Your task to perform on an android device: I would like to shop for liberty party wear shoes for my father to attend my friend's birthday event, so look up shoes in size 42 in the Amazon app.
Image 0: 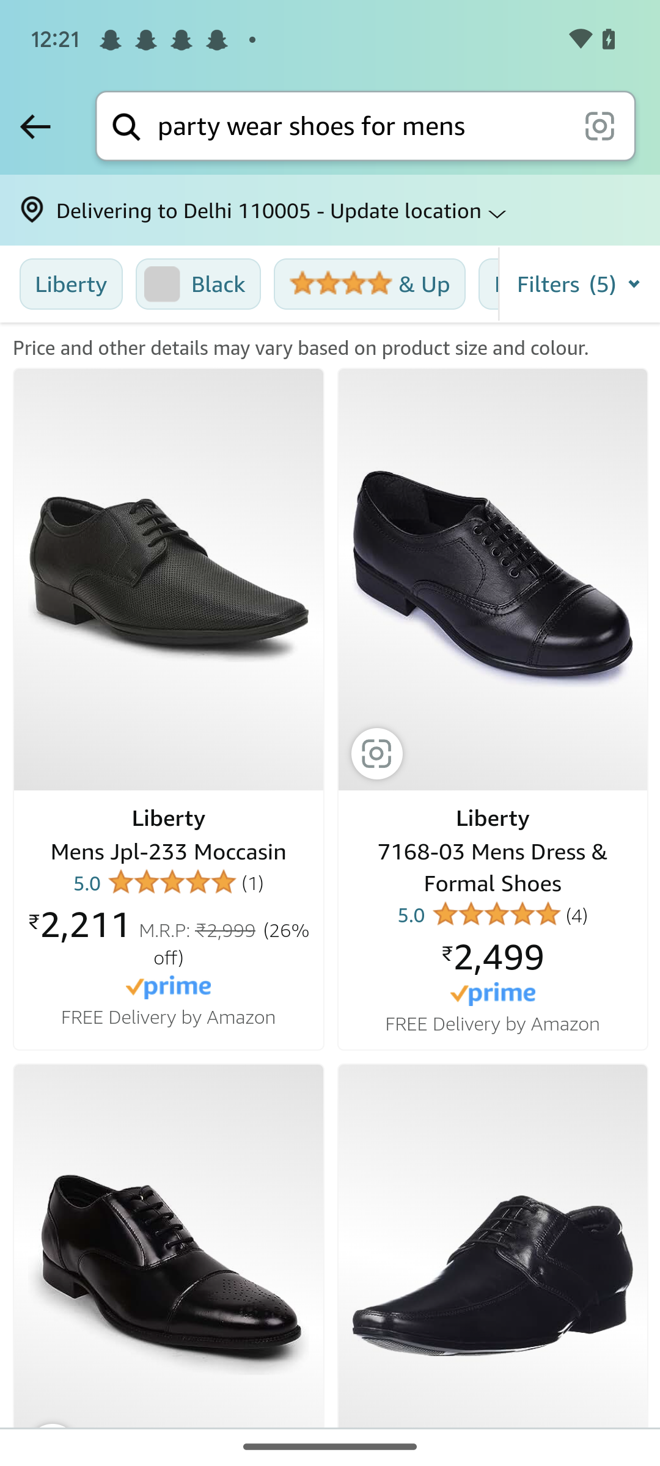
Click on the filters button
Step 0: click (548, 283)
Image 1: 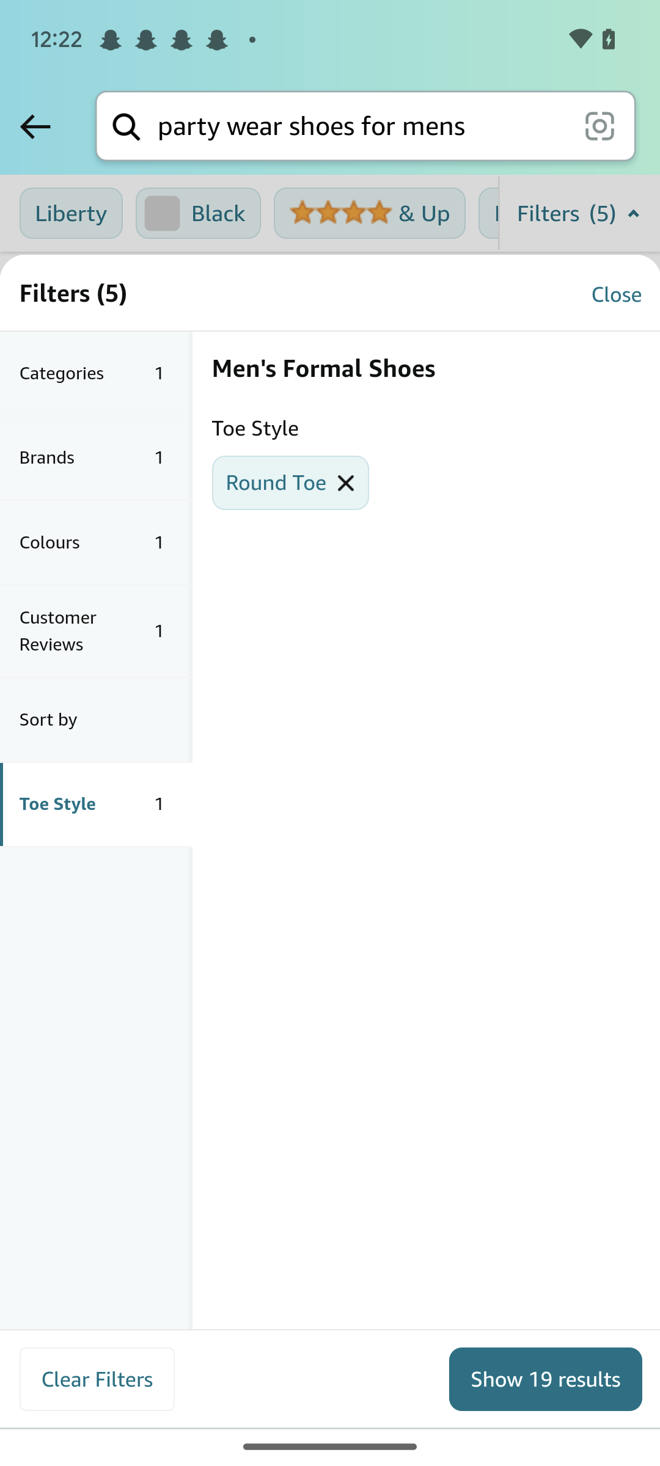
Click on the clear filters button
Step 1: click (97, 1377)
Image 2: 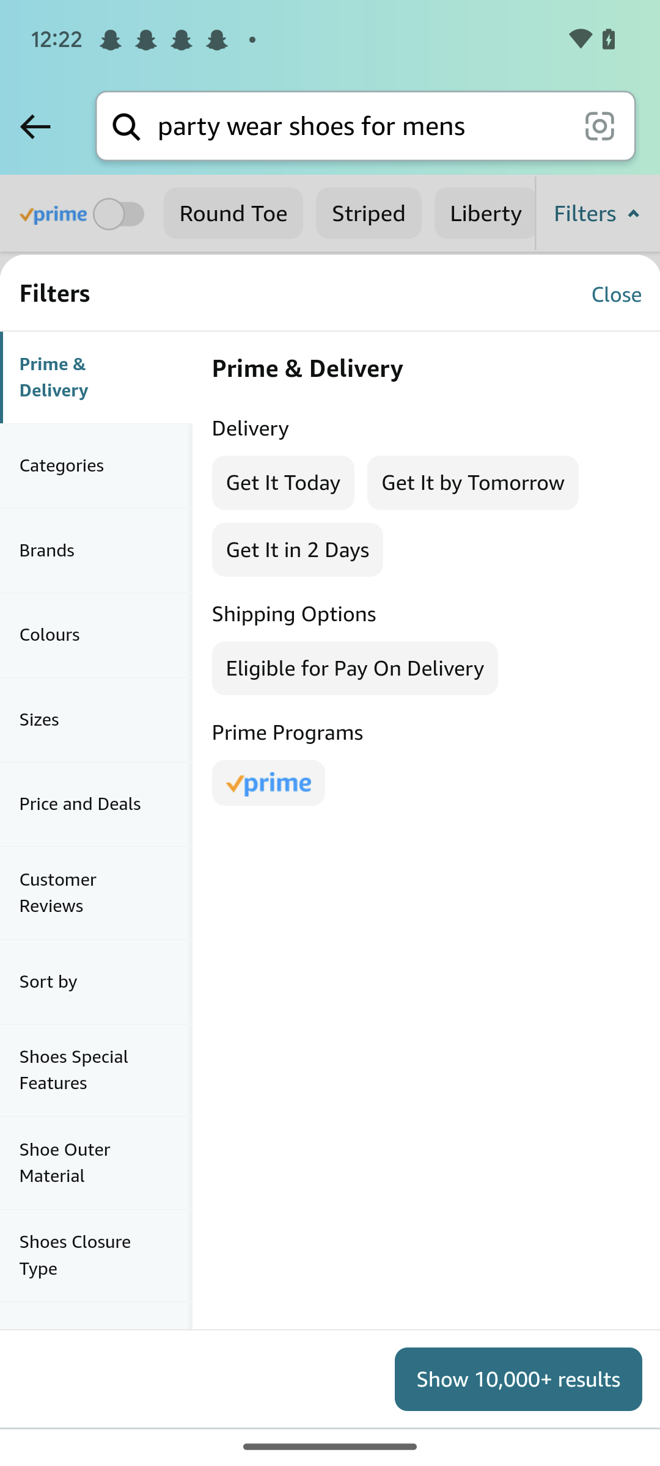
Click on the sizes option
Step 2: click (96, 720)
Image 3: 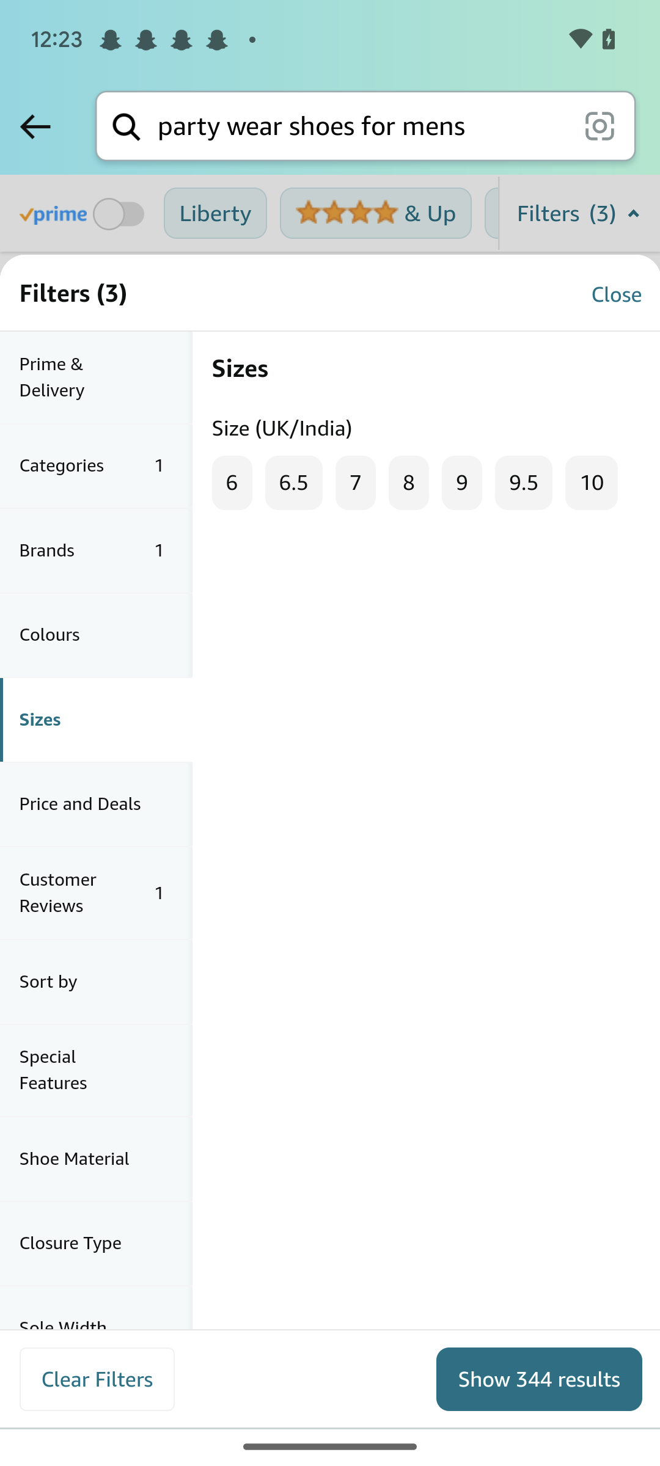
Click on the 8 UK size
Step 3: click (492, 509)
Image 4: 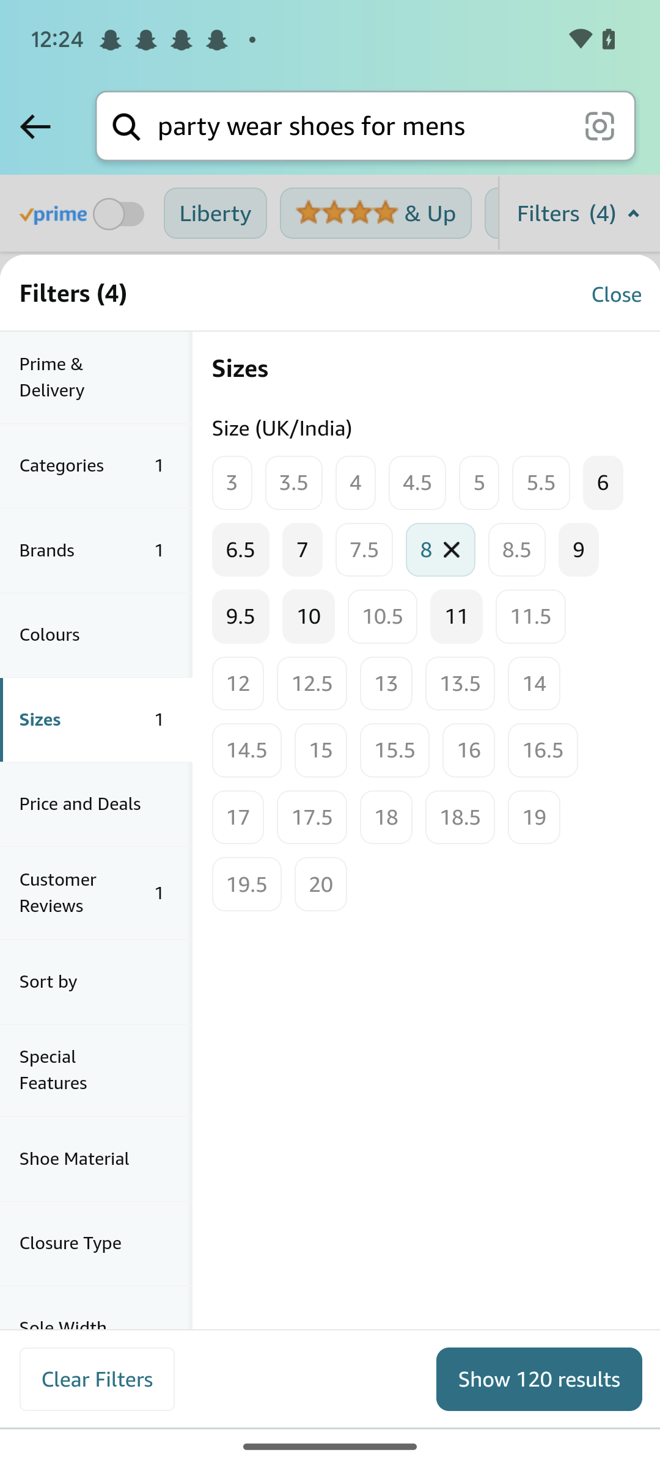
Click on the show 120 results button
Step 4: click (540, 1377)